Your task to perform on an android device: I want to buy a pair of sports shoes for jogging, so find sports shoes for me in the ZARA app.
Image 0: 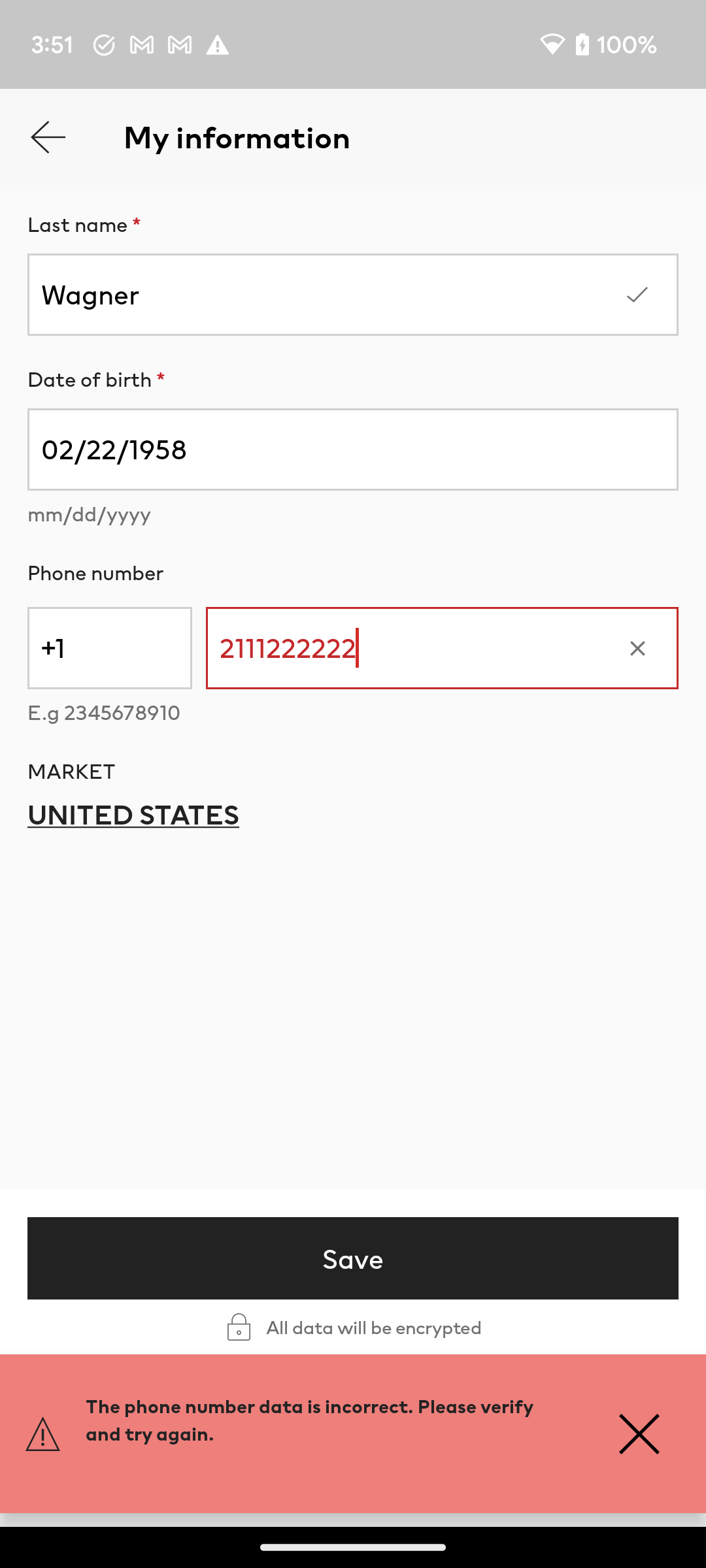
Open the ZARA app.
Step 0: open app "ZARA"
Image 2: 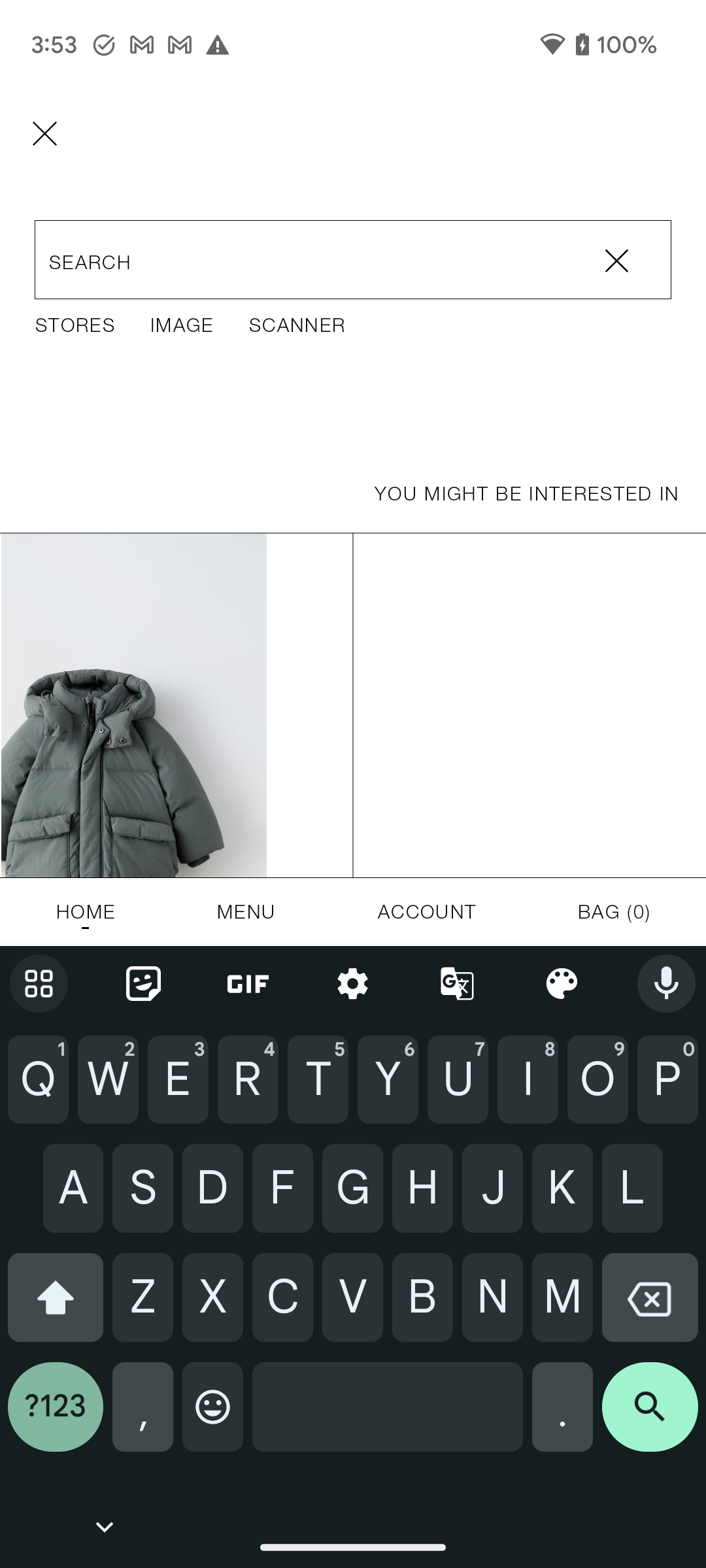
Type Sports shoes in the search bar at the top of the screen to search for the shoes.
Step 2: type "Sports shoes"
Image 3: 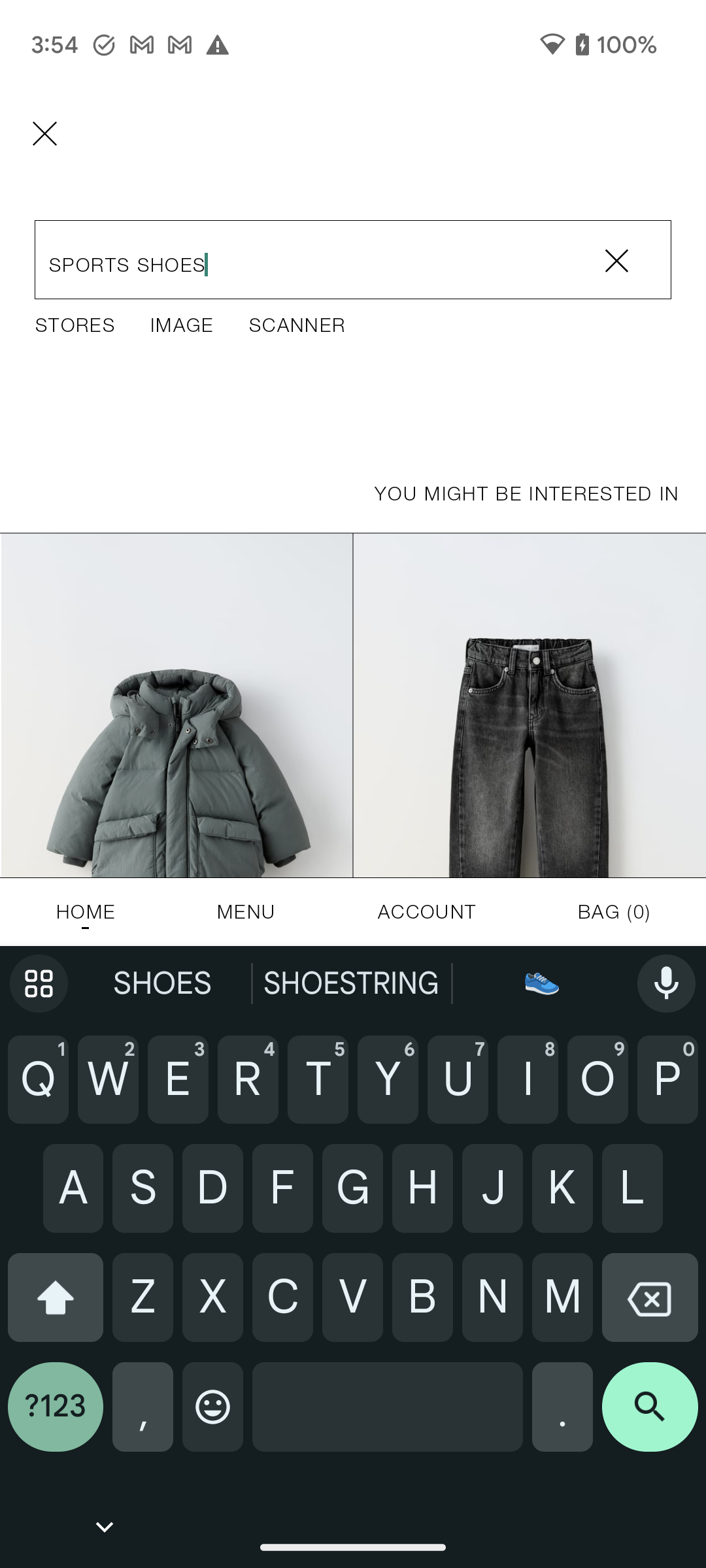
Click on the search icon at the bottom right corner of the screen to view the search result.
Step 3: click (650, 1417)
Image 4: 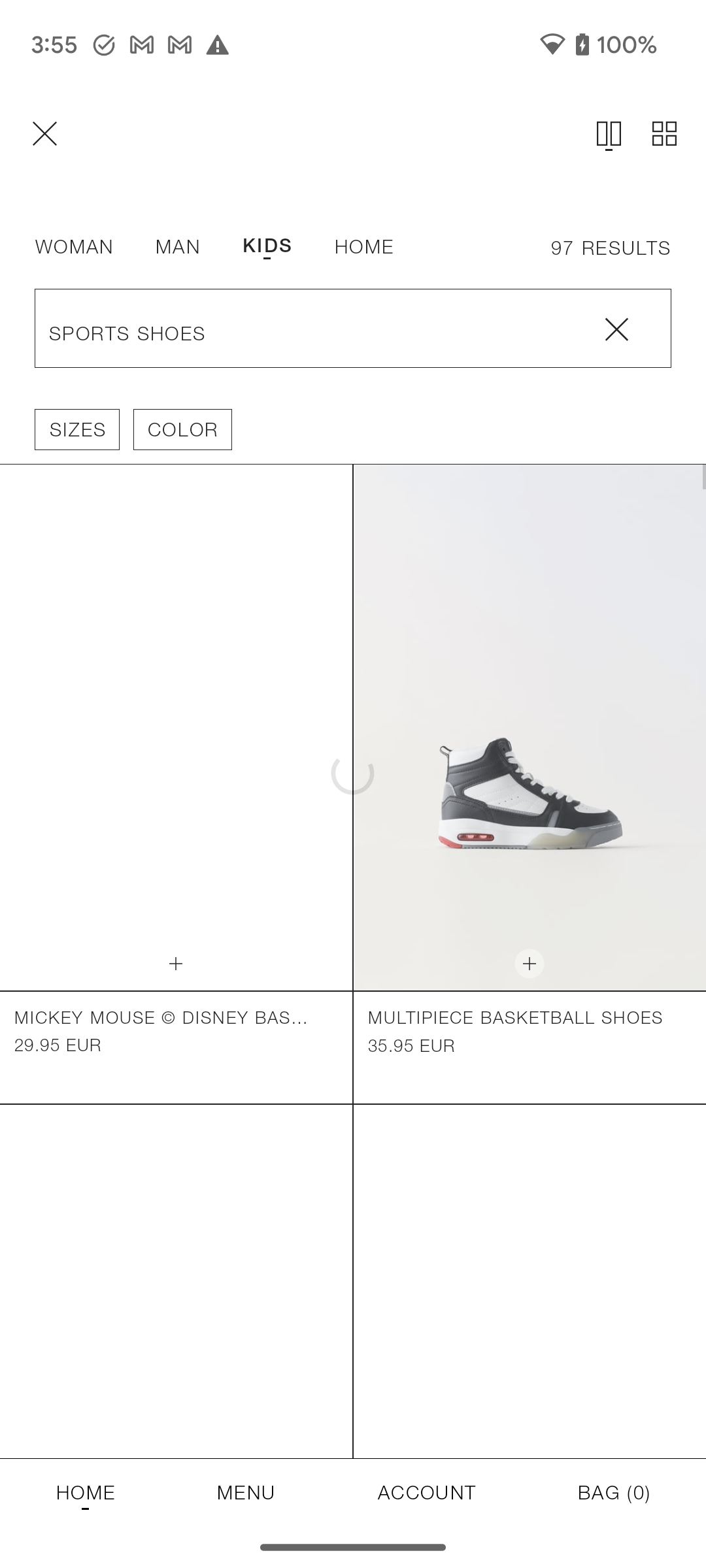
Click on the search icon at the bottom right corner of the screen to view the search result.
Step 4: wait
Image 5: 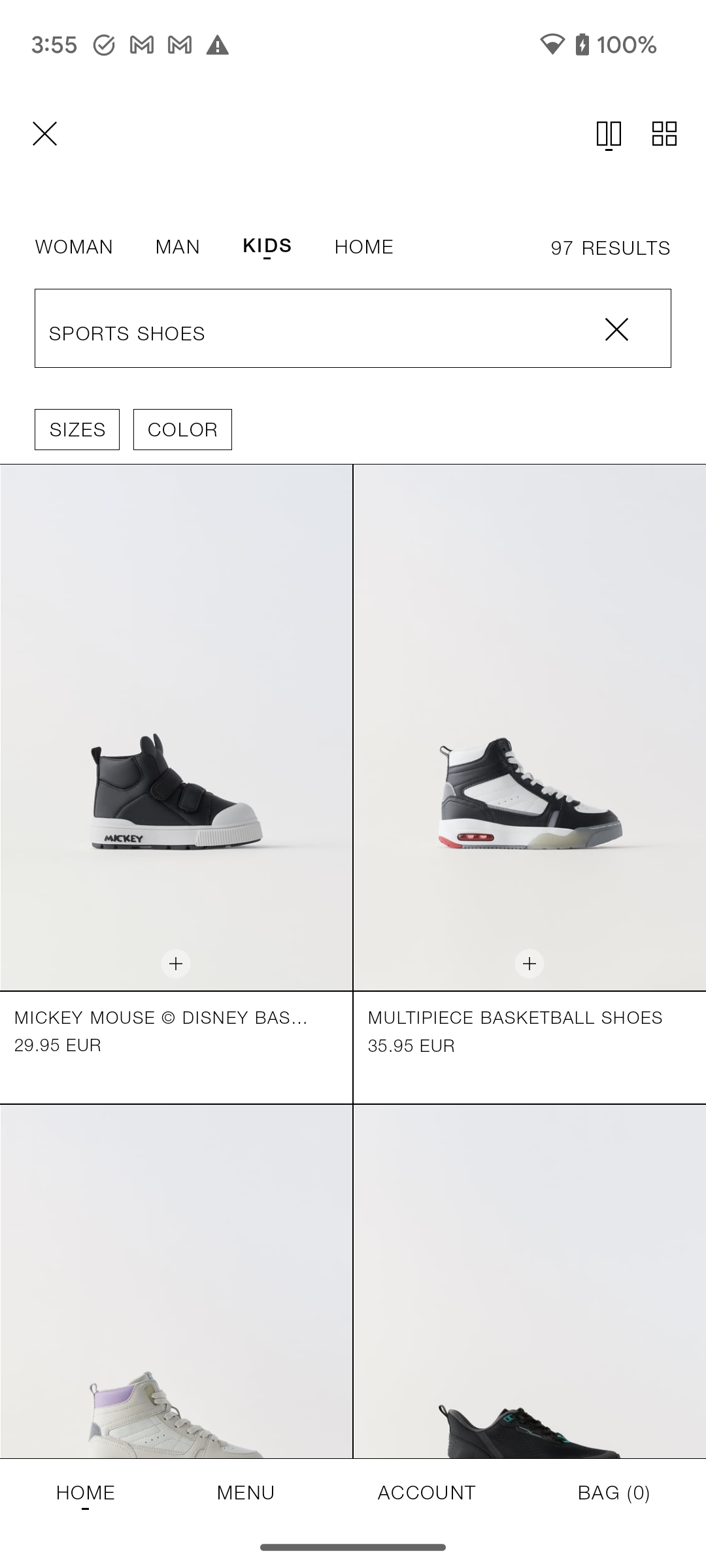
Scroll down to view more shoes.
Step 5: scroll down